Your task to perform on an android device: In the Show app, I'd like to apply Blinds transition effects to the slide.
Image 0: 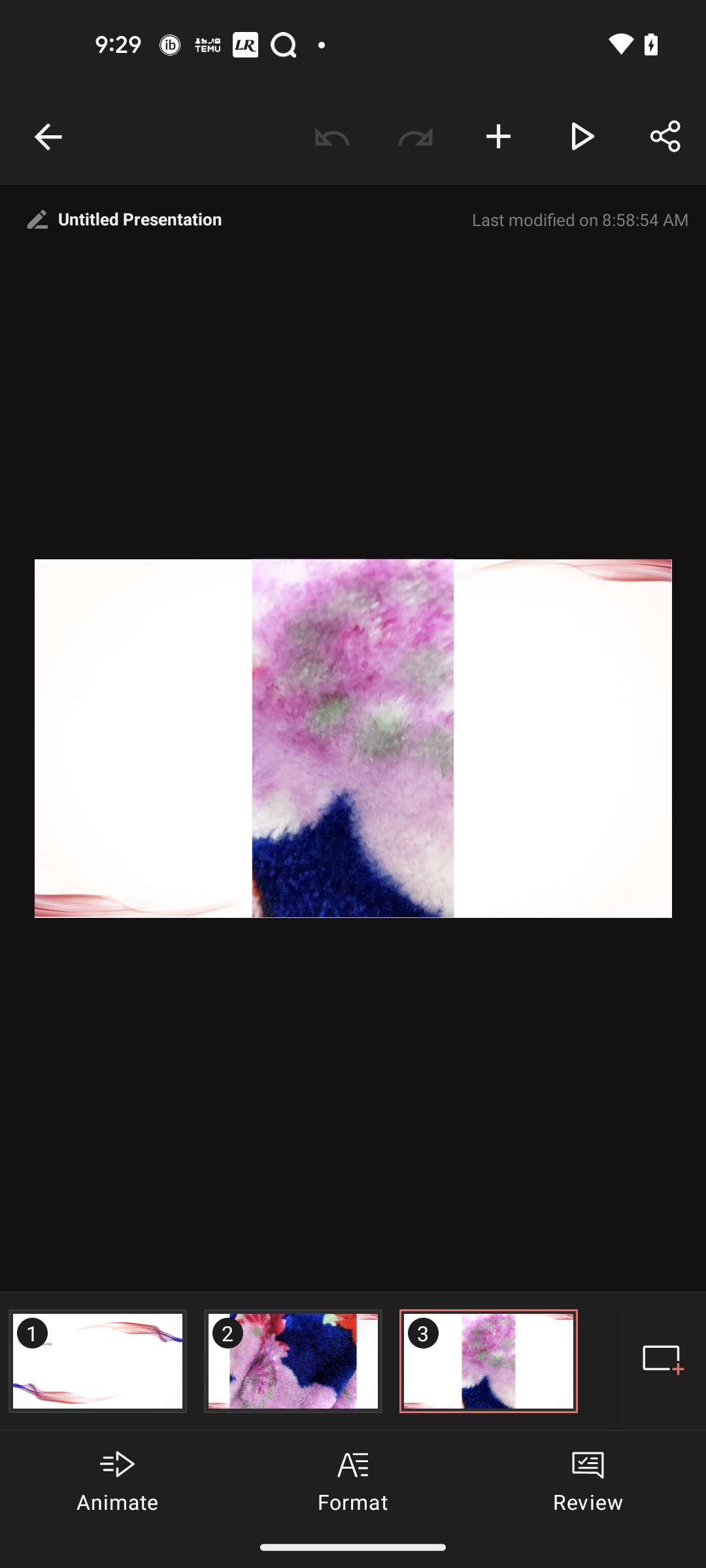
Click on the Animate
Step 0: click (117, 1501)
Image 1: 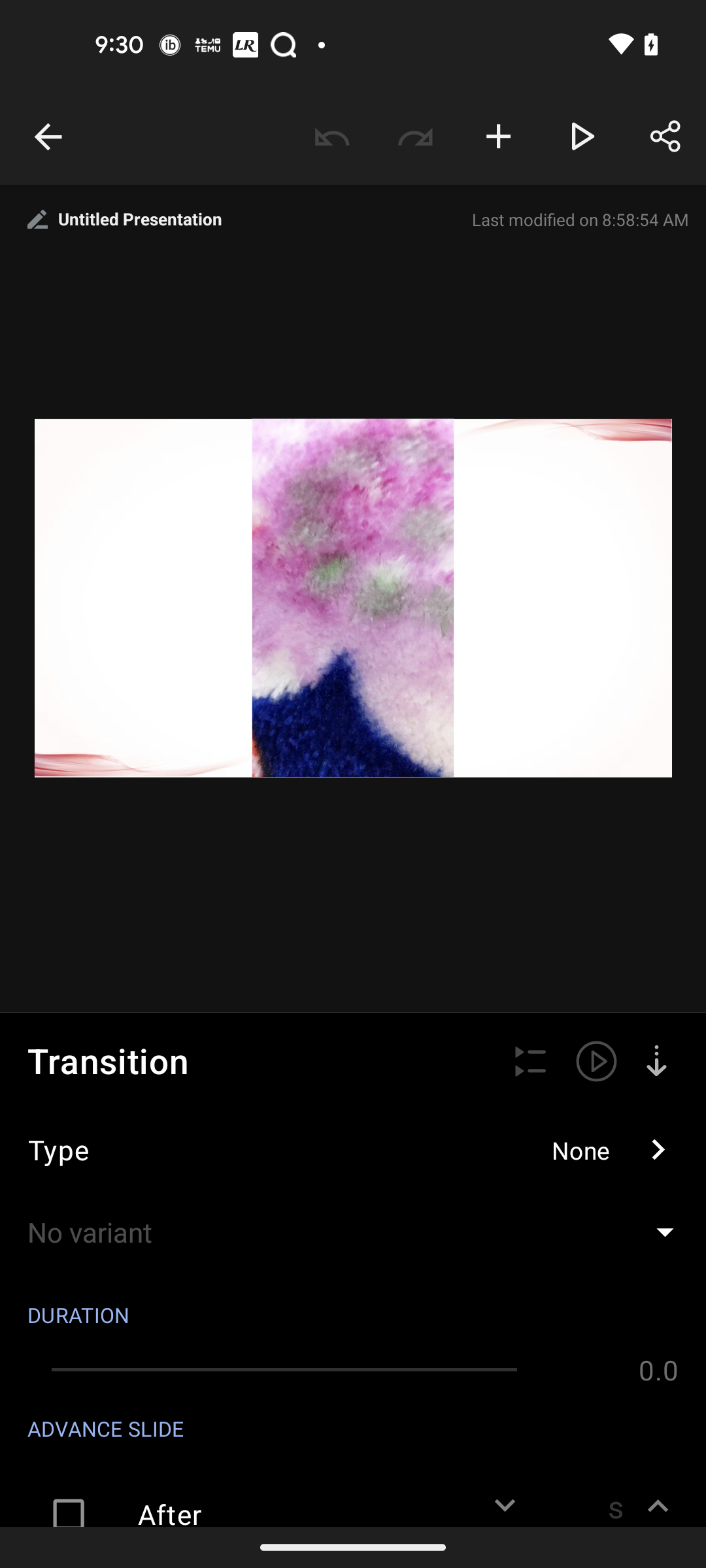
Click on the Type option
Step 1: click (353, 1150)
Image 2: 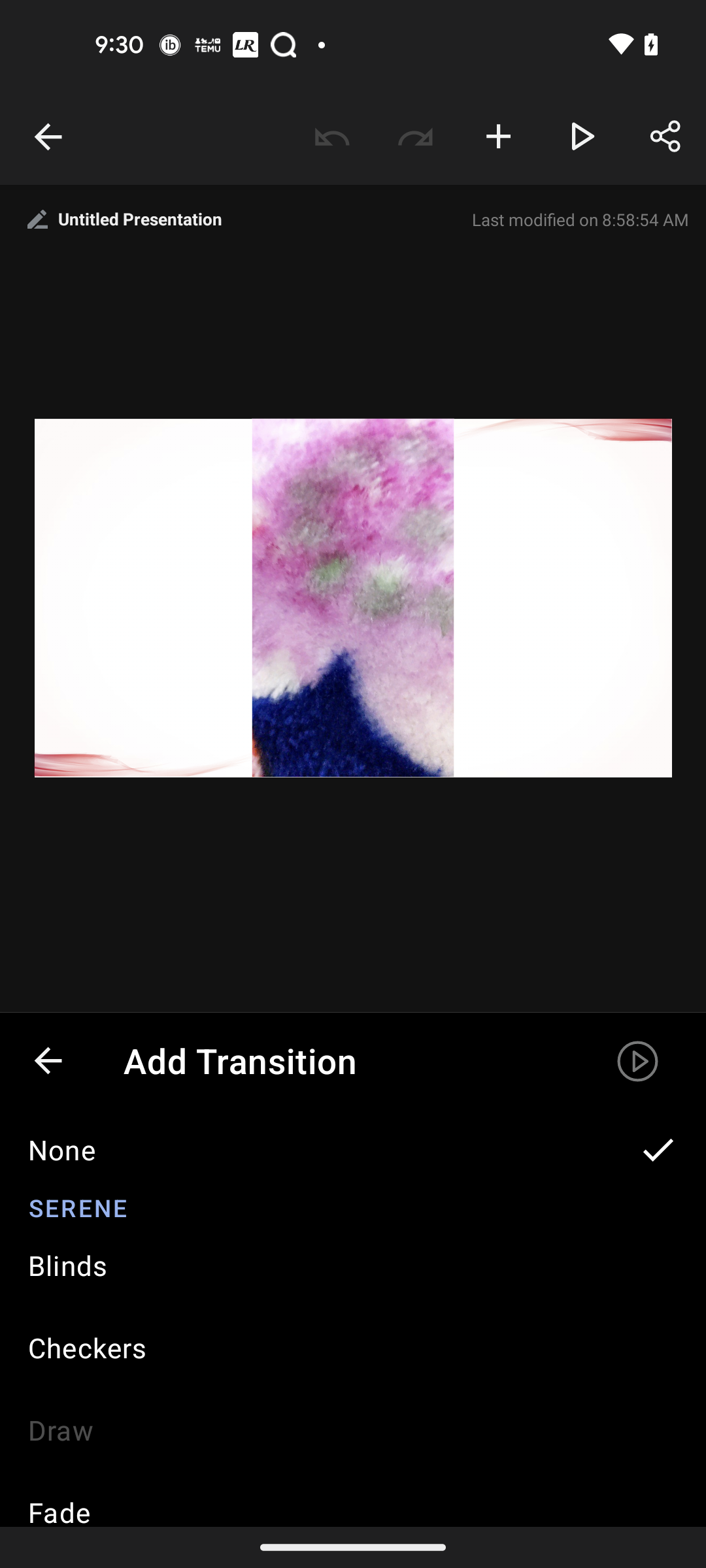
Click on the Blinds
Step 2: click (353, 1265)